Your task to perform on an android device: Open the document "Office Meeting  Document 2022" for me on the WPS Office app.
Image 1: 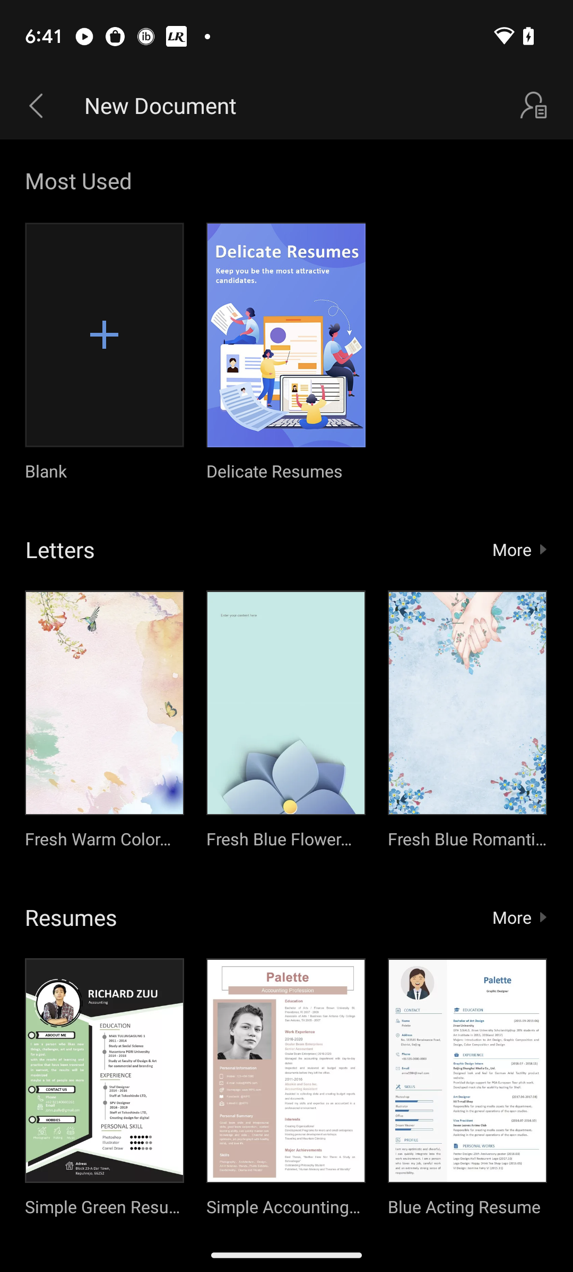
Go back
Step 1: press back button
Image 2: 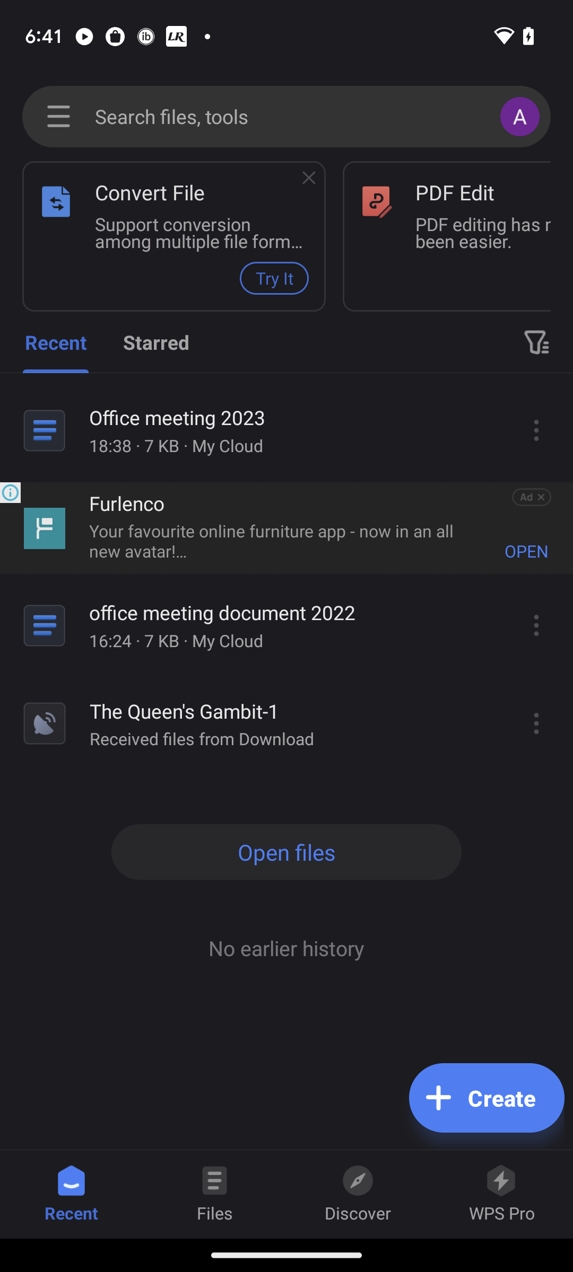
Click on the Document "Office Meeting Document 2022".
Step 2: click (290, 612)